Your task to perform on an android device: Share my favorite book The Invisible Man by Ralph Ellison from the Moon+ Reader app with my friend Richard Wagner at Richardwegnar@gmail.com.
Image 0: 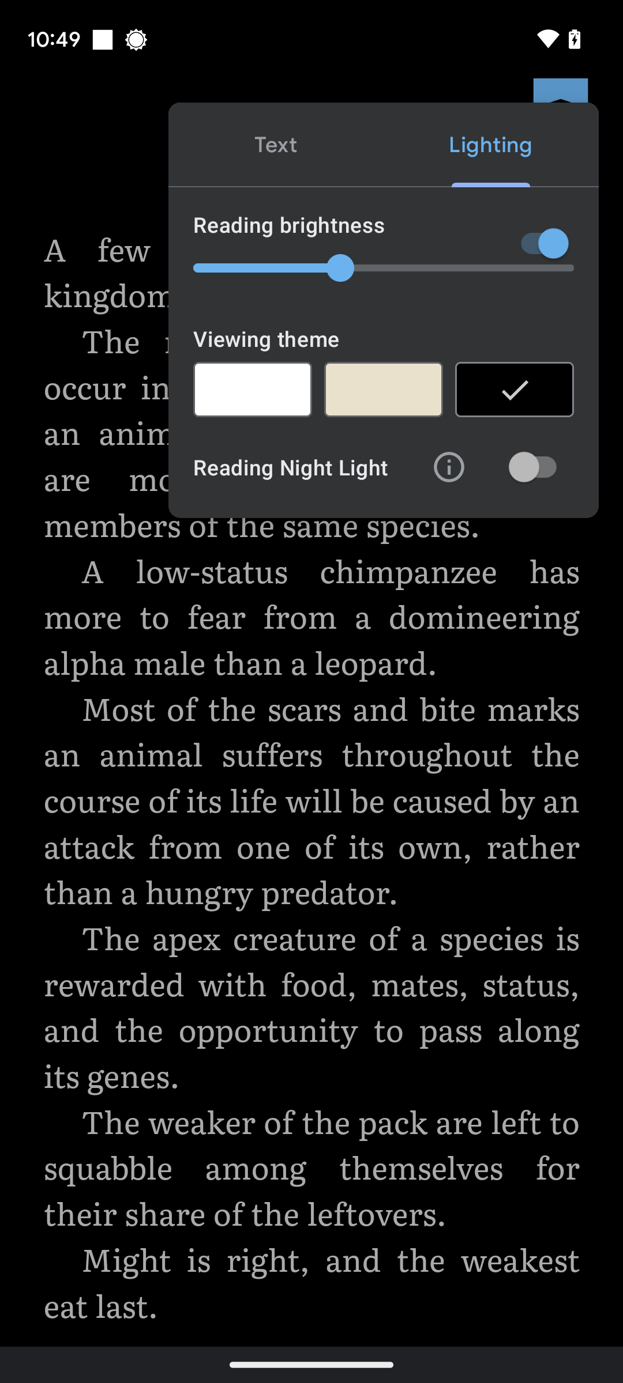
Open the Moon+ Reader app.
Step 0: open app "Moon+ Reader"
Image 1: 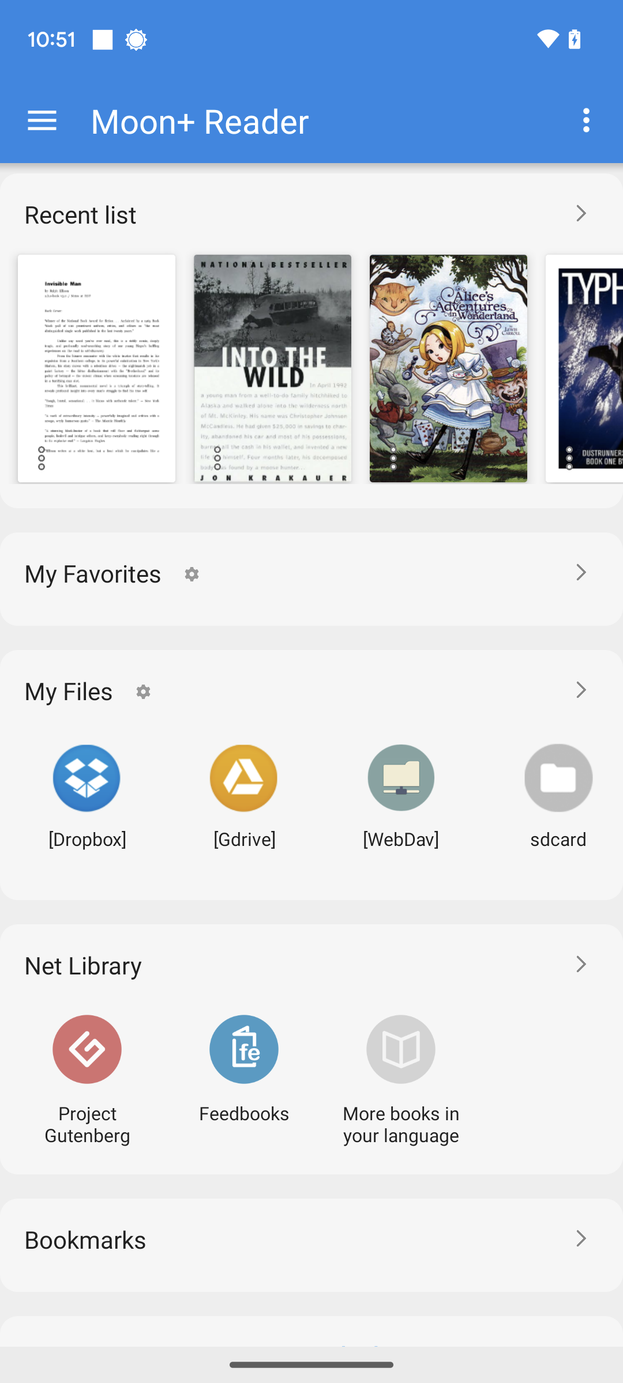
Click on the Recent list icon.
Step 1: click (580, 208)
Image 2: 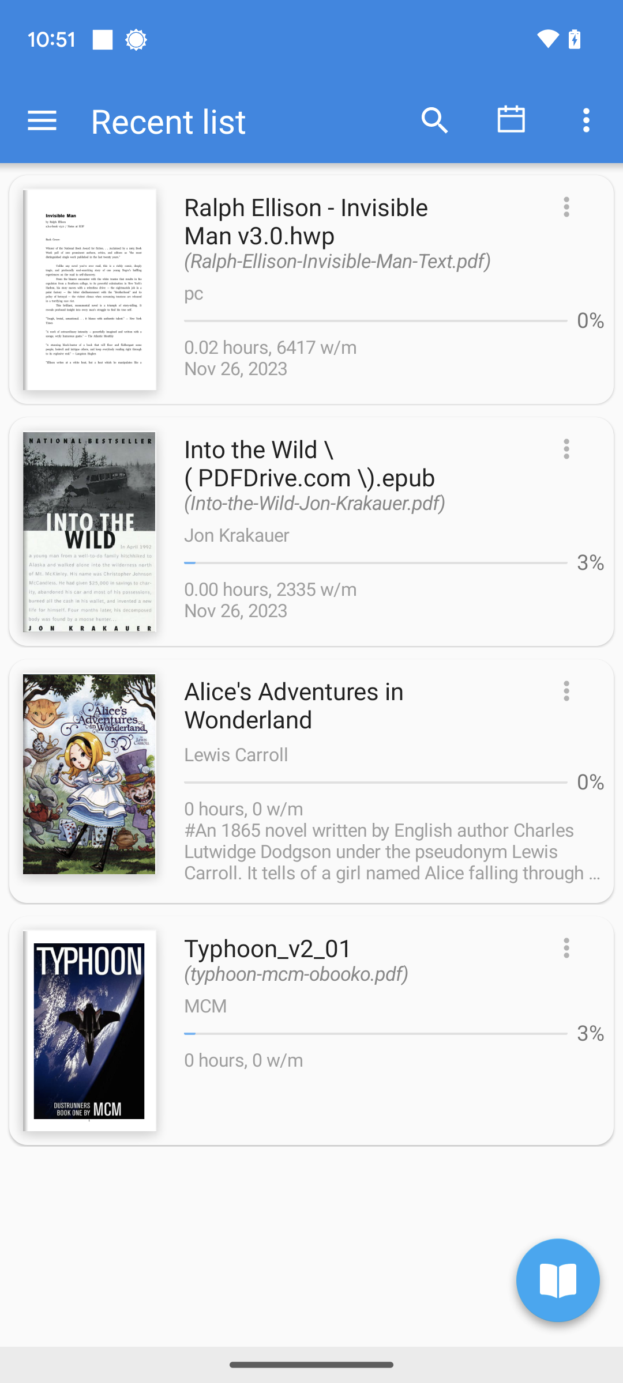
Click on the book Invisible man.
Step 2: click (362, 232)
Image 3: 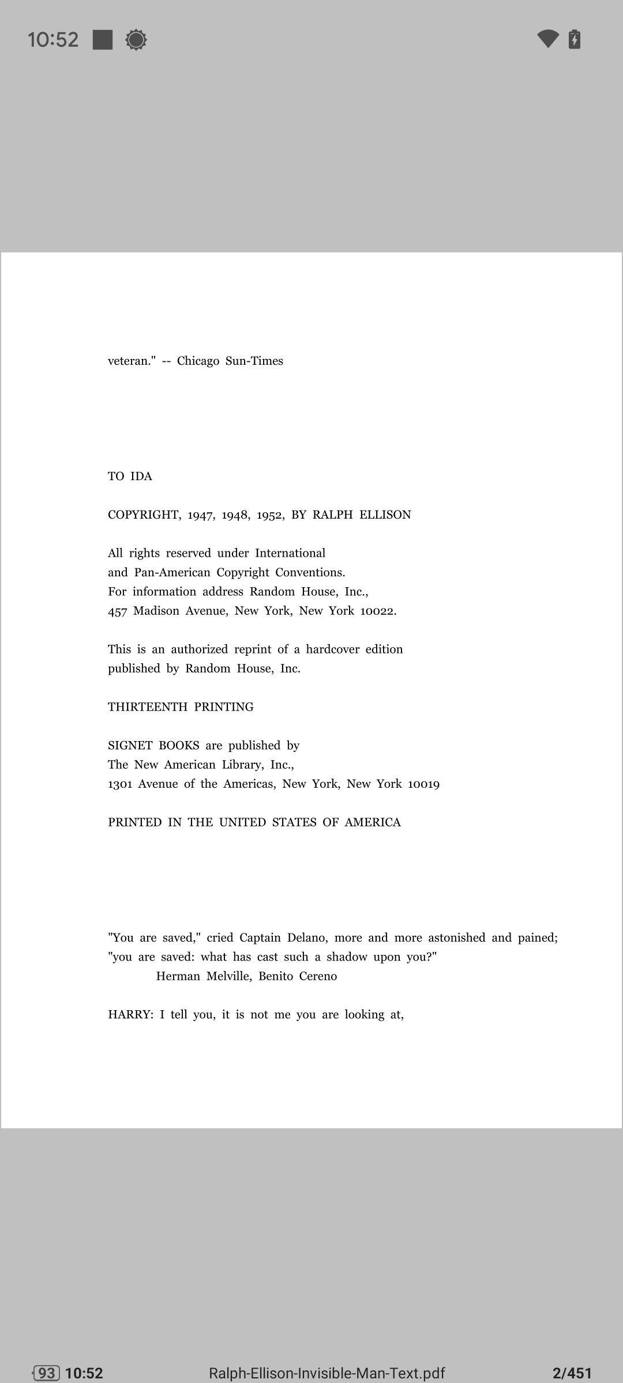
Tap at the center of the page.
Step 3: click (279, 599)
Image 4: 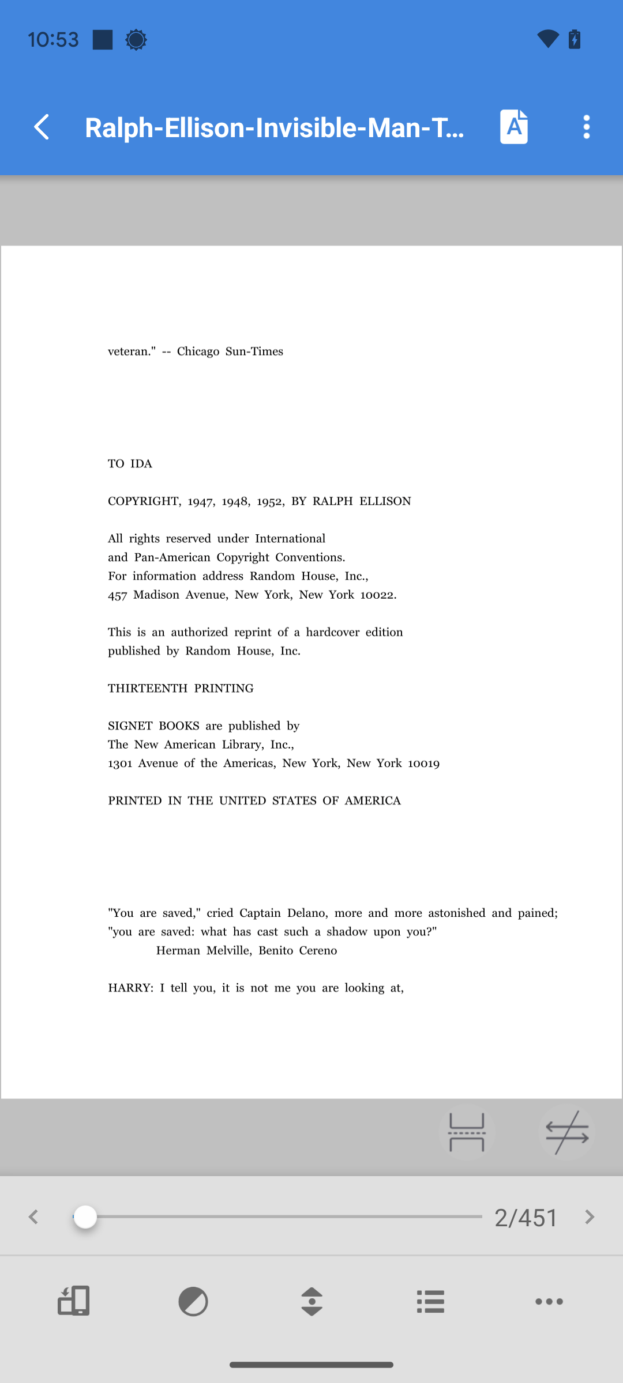
Click on the three dot menu at the top-right of the screen.
Step 4: click (586, 127)
Image 5: 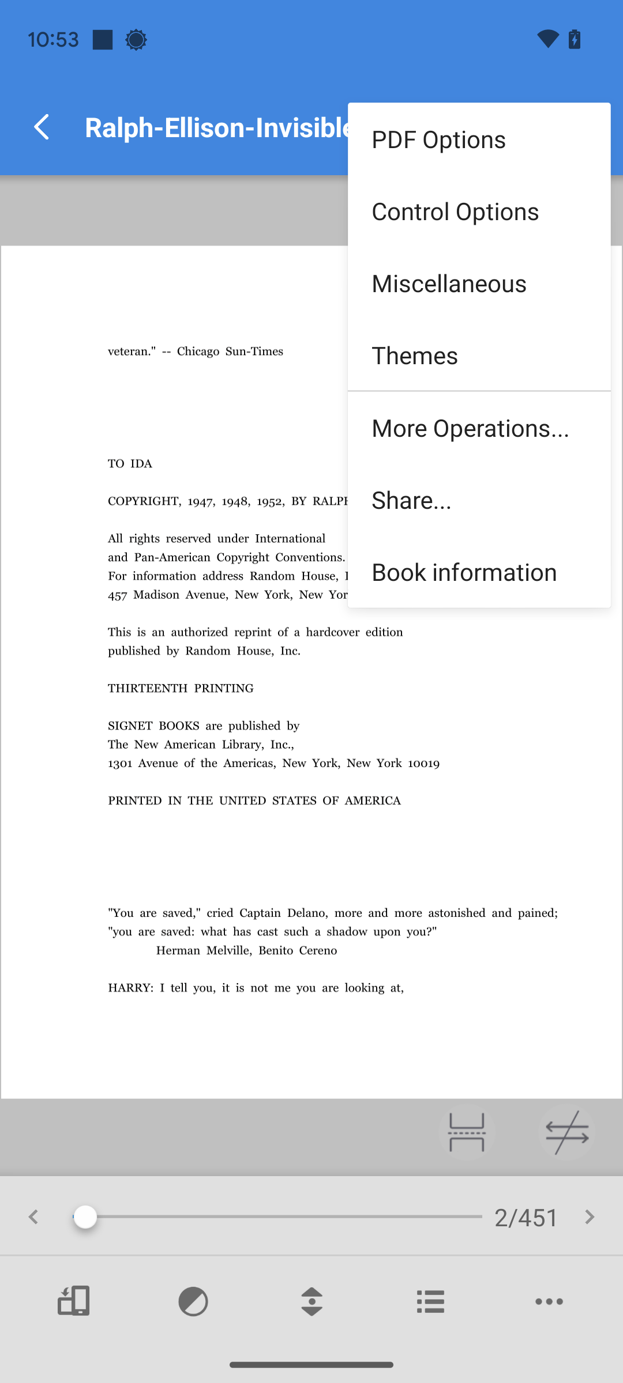
Click on the share tab.
Step 5: click (479, 499)
Image 6: 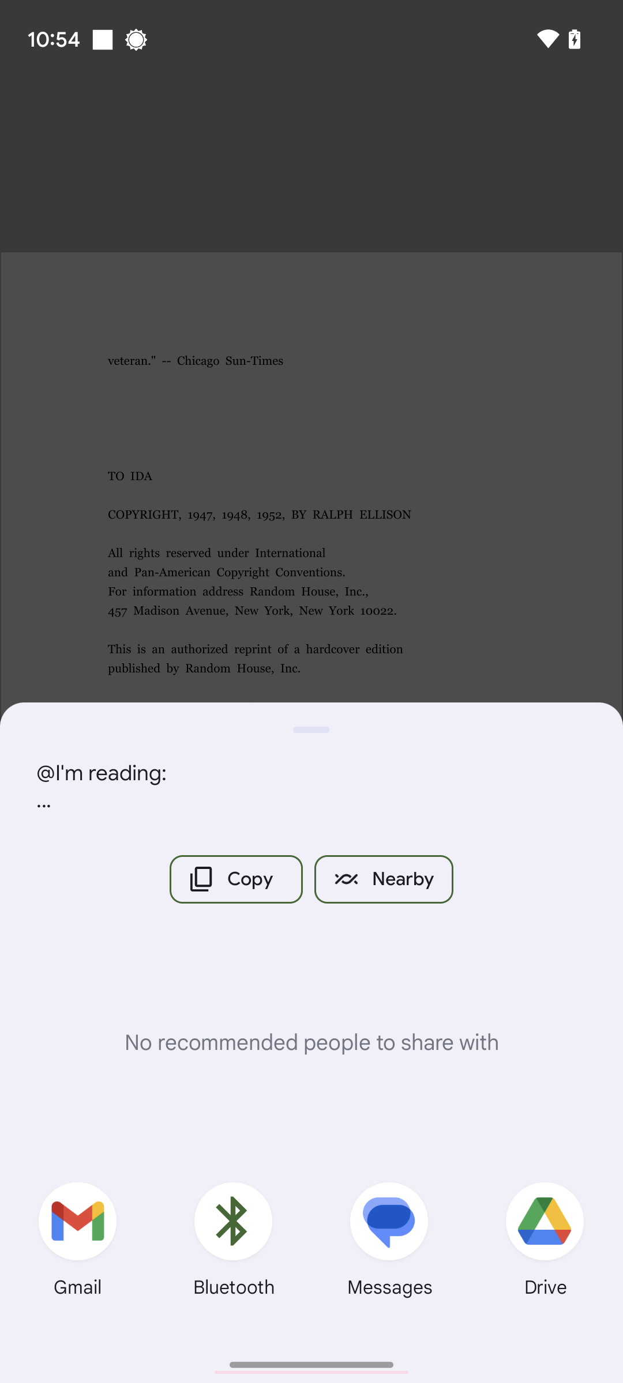
Click on the Email icon.
Step 6: click (77, 1221)
Image 7: 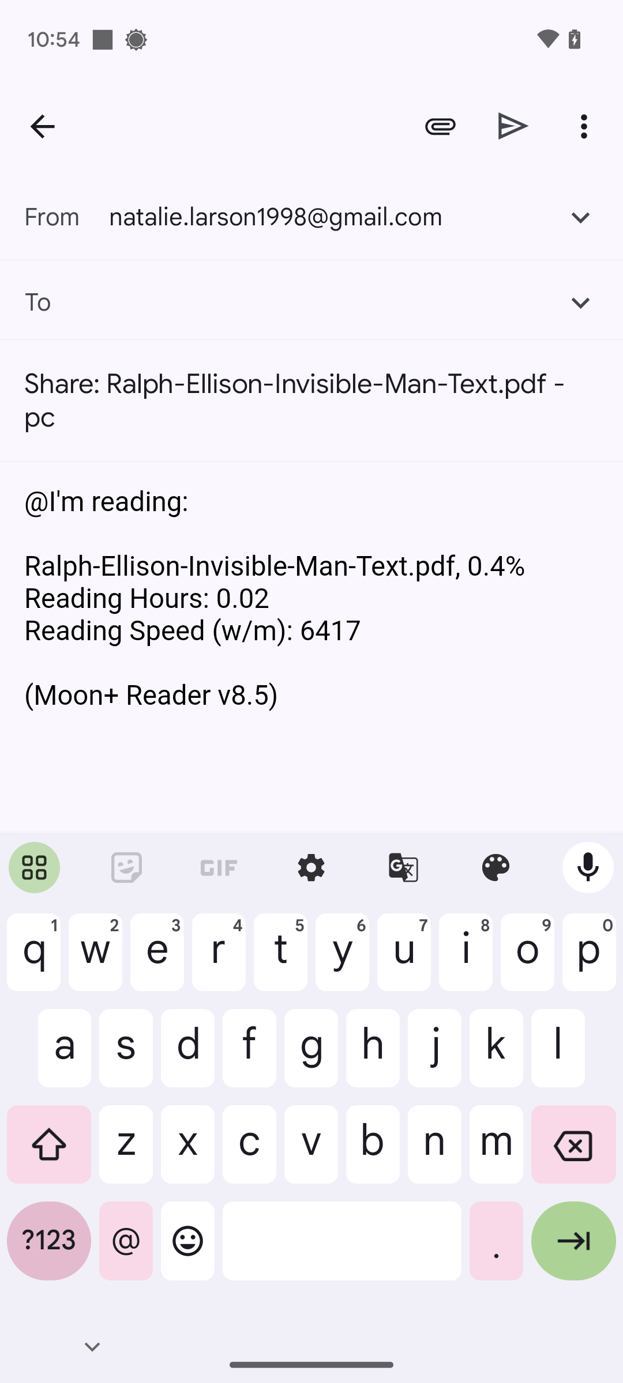
Type in the mail address -richardwegnar@gmail.com.
Step 7: type "richardwegnar@gmail.com"
Image 8: 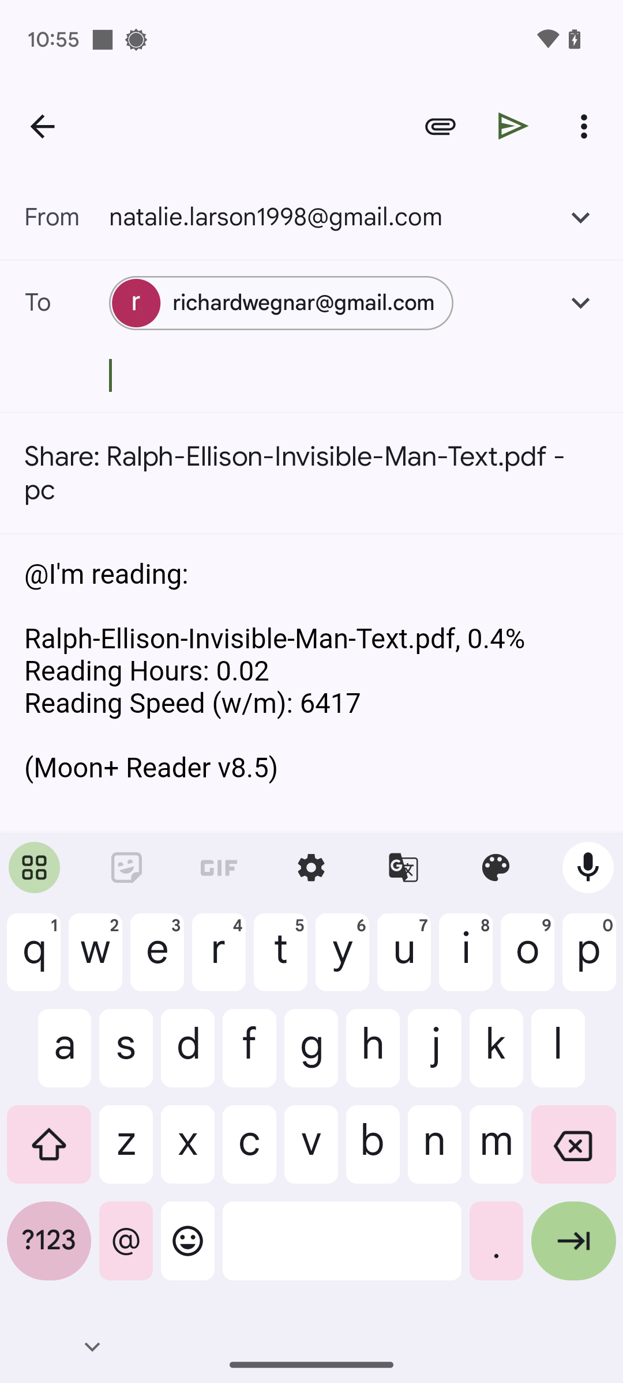
Click on the send icon at the top of the screen.
Step 8: click (513, 126)